Your task to perform on an android device: Select the first option from the suggested routes and scroll up to view their departure and arrival times.
Image 1: 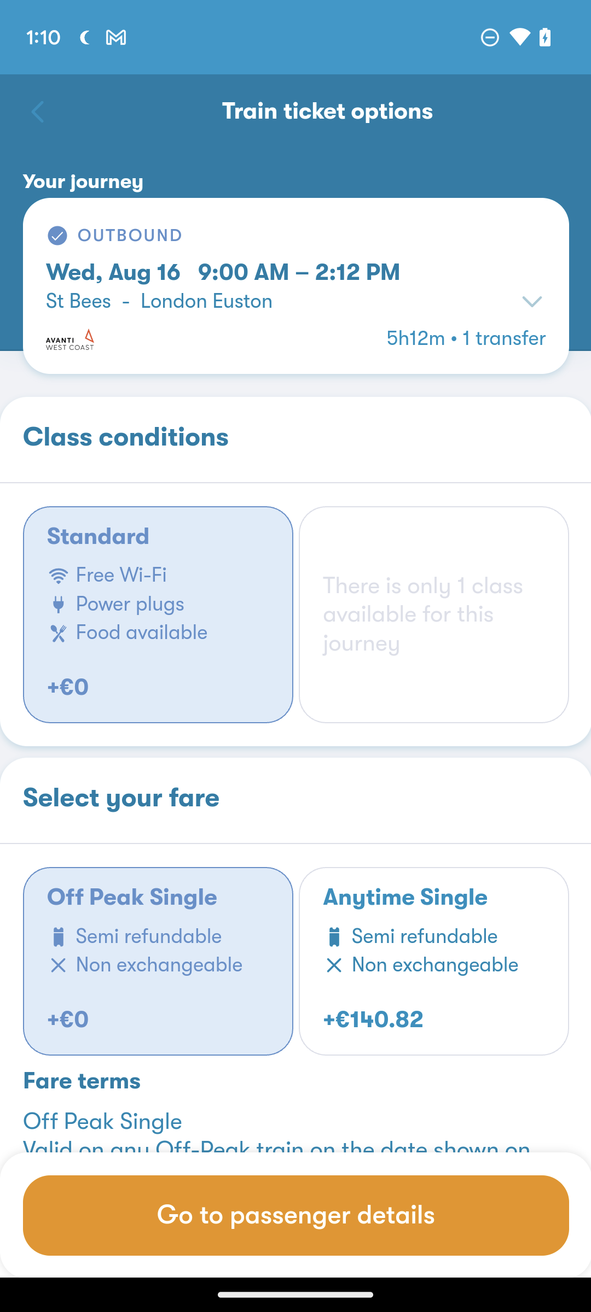
Click at Down Arrow at the right of the screen
Step 1: click (297, 676)